Your task to perform on an android device: I want to view my progress on the Google Fit app's tracker report. 
Image 0: 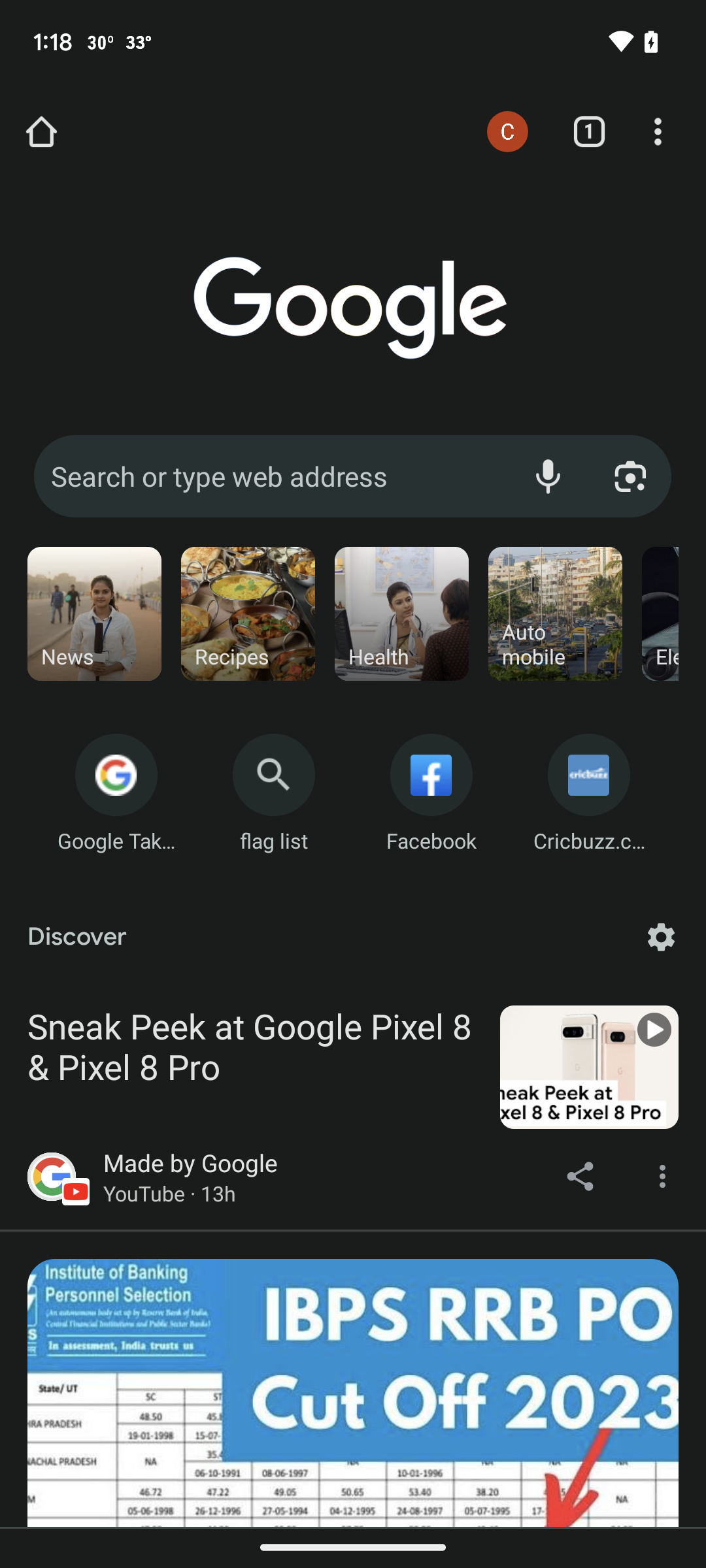
Open the Google fit app
Step 0: open app "Fit"
Image 1: 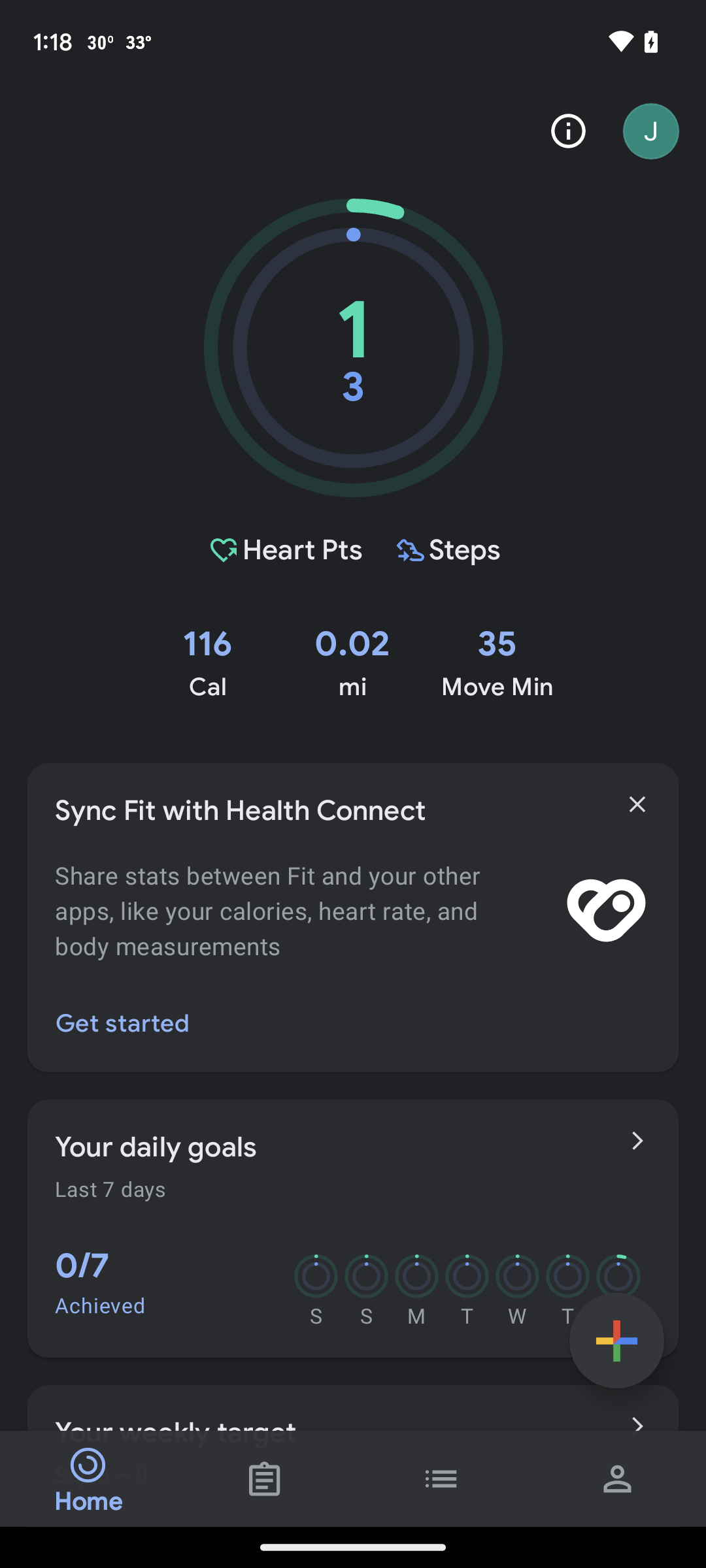
Click on the report tab at the bottom of the screen
Step 1: click (265, 1478)